Your task to perform on an android device: It seems great from the profile, but I want to know more about the specifics using the RailPlanner app, so I want to check the information for the first train after 9 p.m.
Image 0: 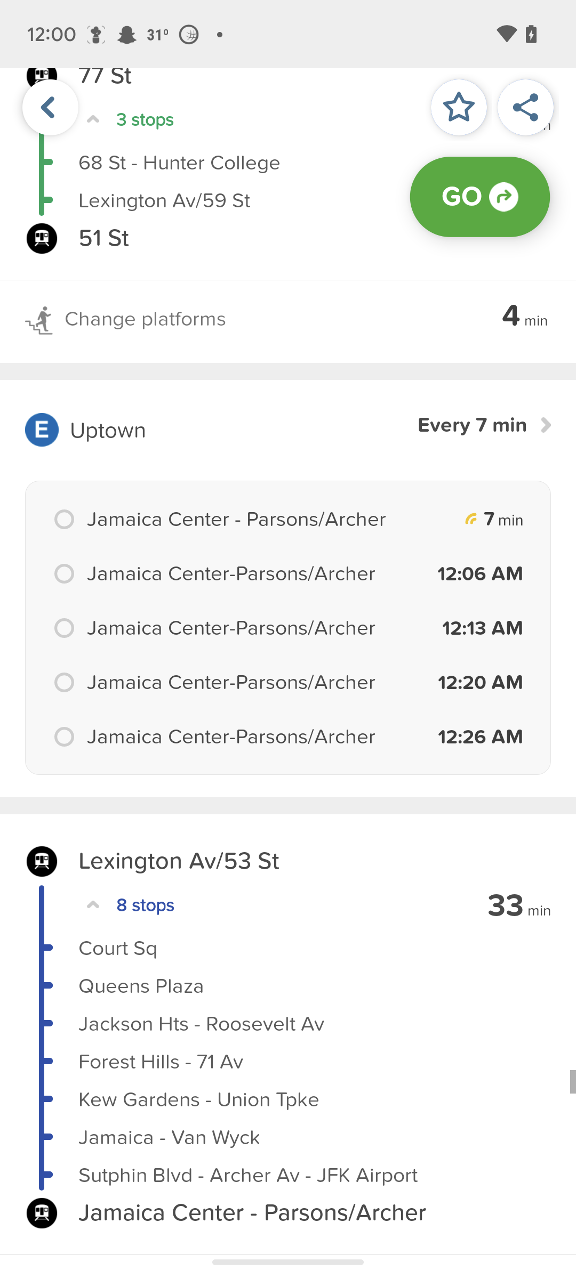
Open the rail planner app
Step 0: open app "Rail Planner"
Image 1: 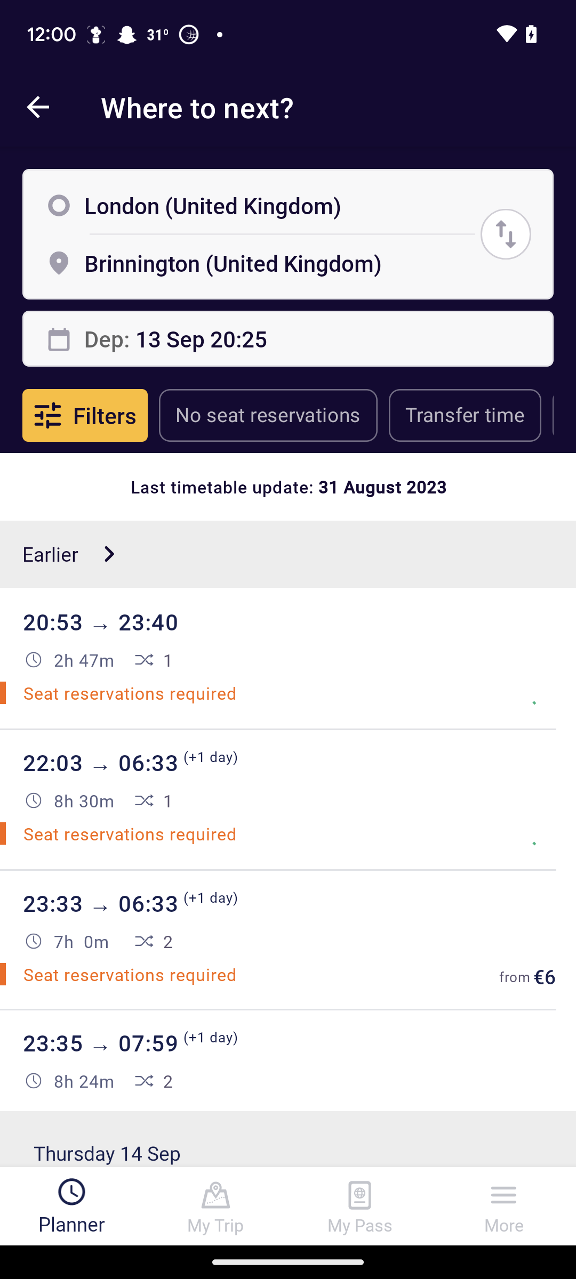
Open the first suggested train
Step 1: click (288, 810)
Image 2: 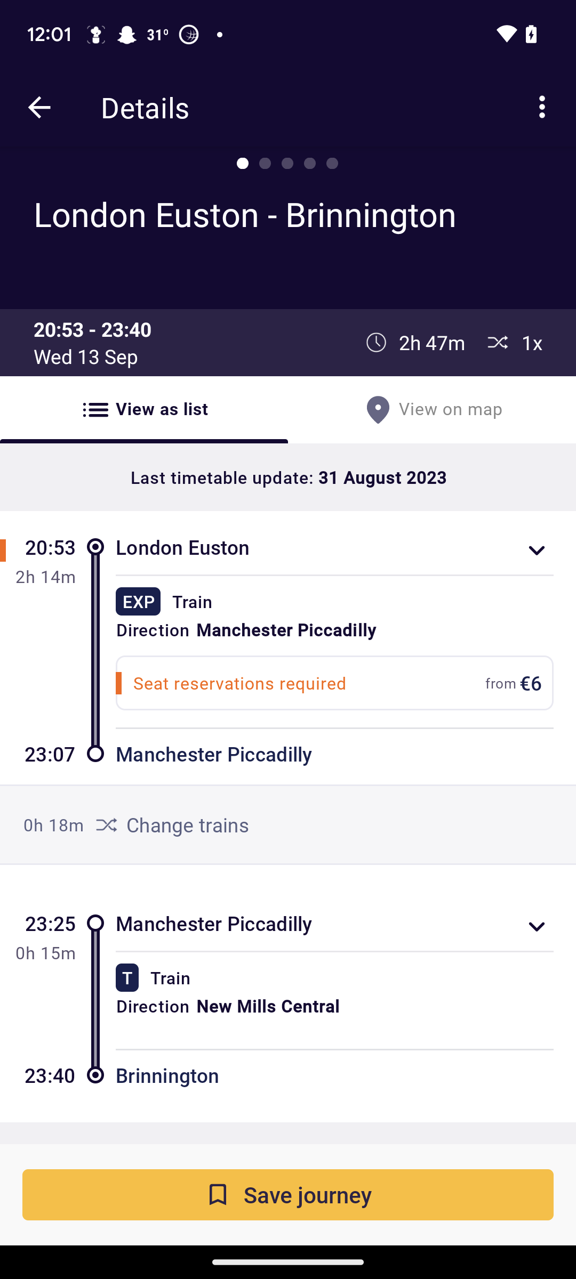
Click on drop down icon next to the london euston
Step 2: click (536, 550)
Image 3: 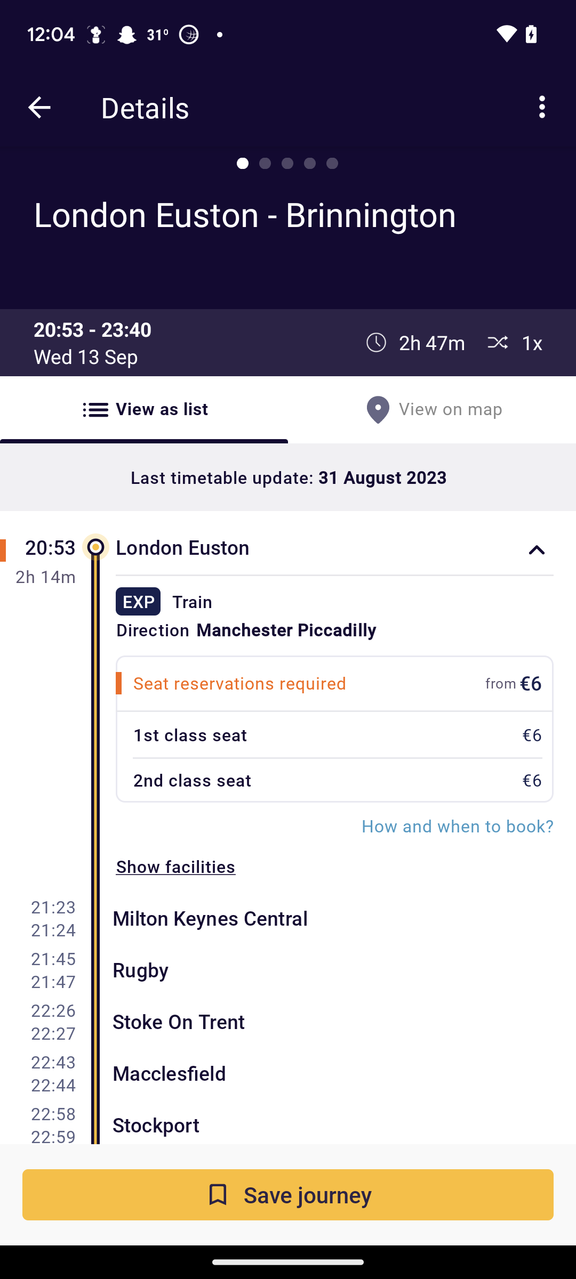
Click on the show facilities
Step 3: click (175, 866)